Your task to perform on an android device: I want to buy the Dior perfume for myself in a 50-ml bottle. Search for the Dior women's perfume on the Nykaa app.
Image 0: 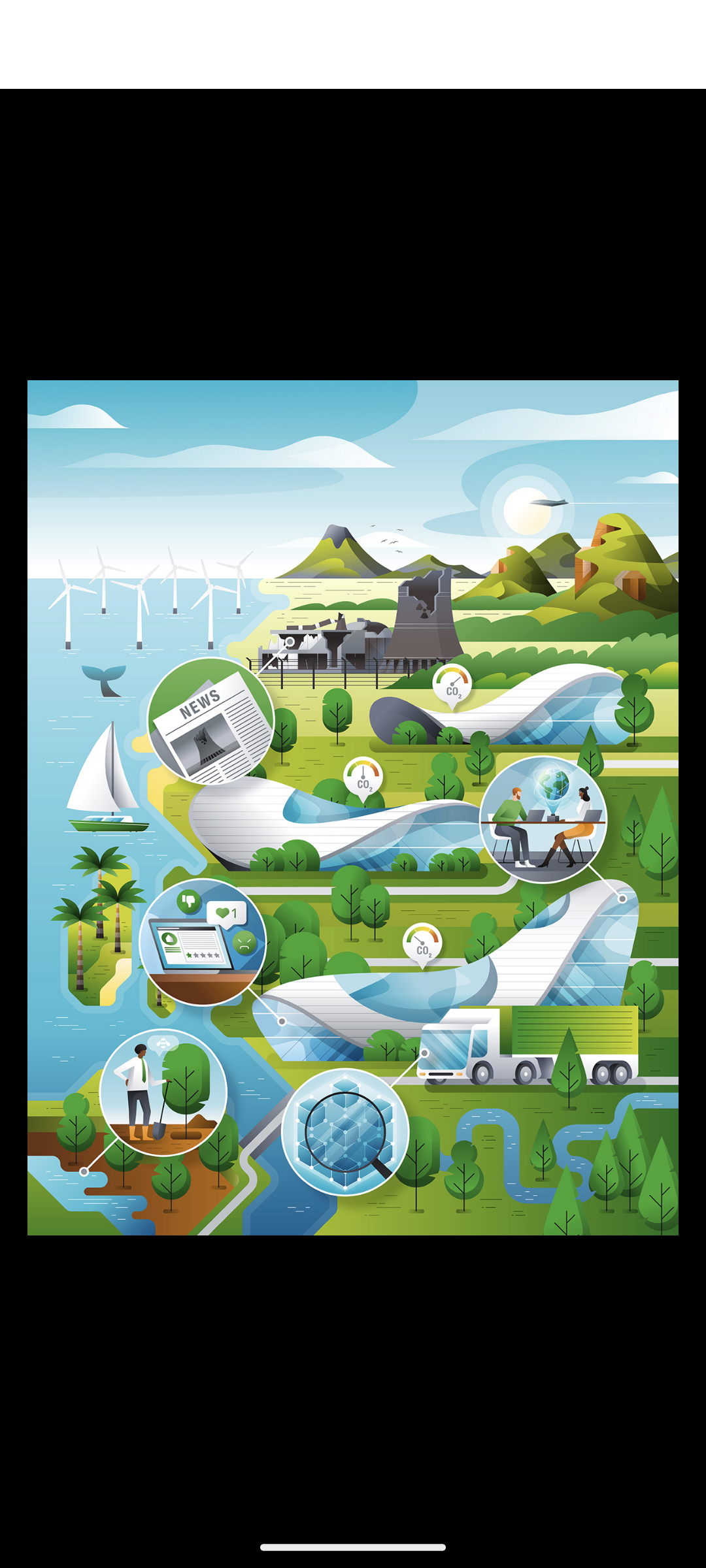
Open the Nykaa app.
Step 0: open app "Nykaa"
Image 2: 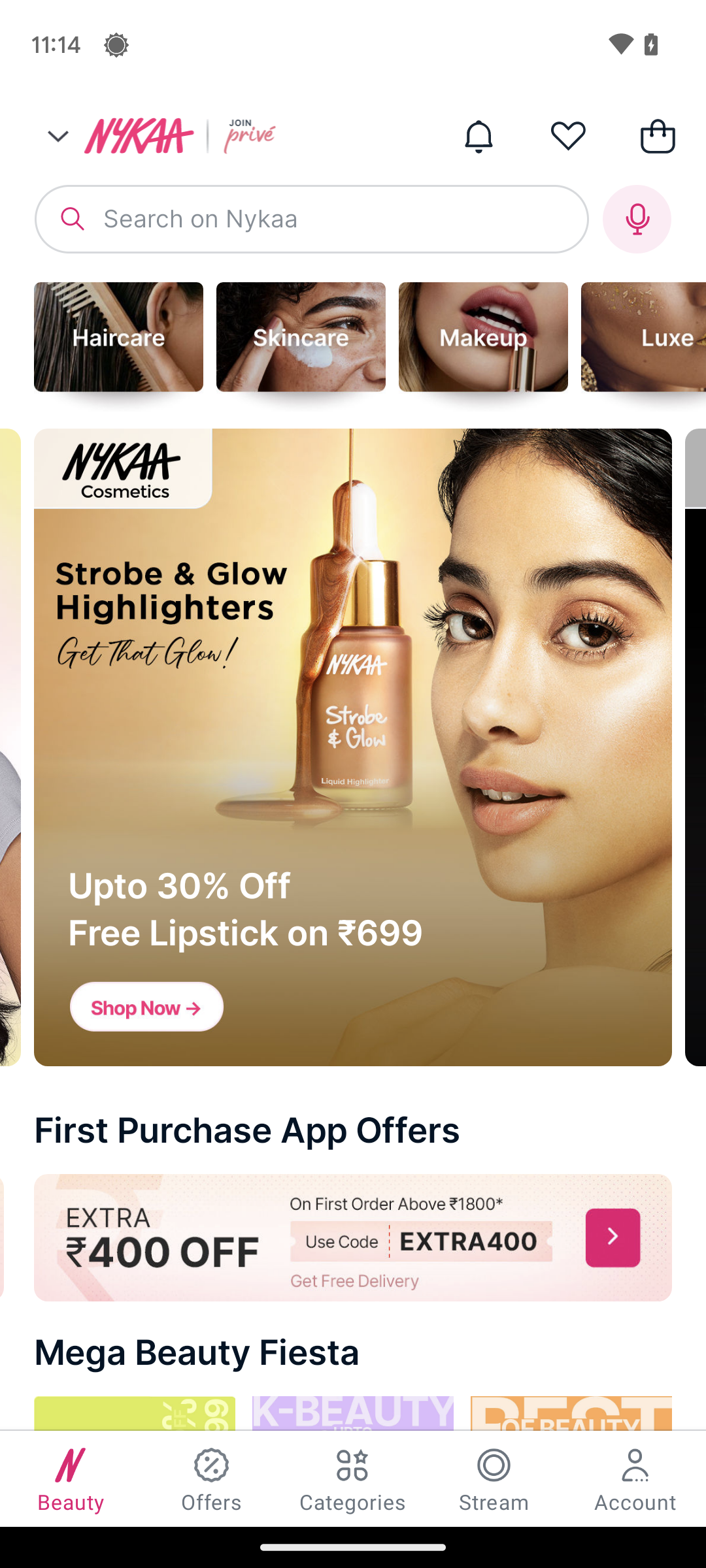
Click on the search bar at the top of the screen.
Step 2: click (312, 218)
Image 3: 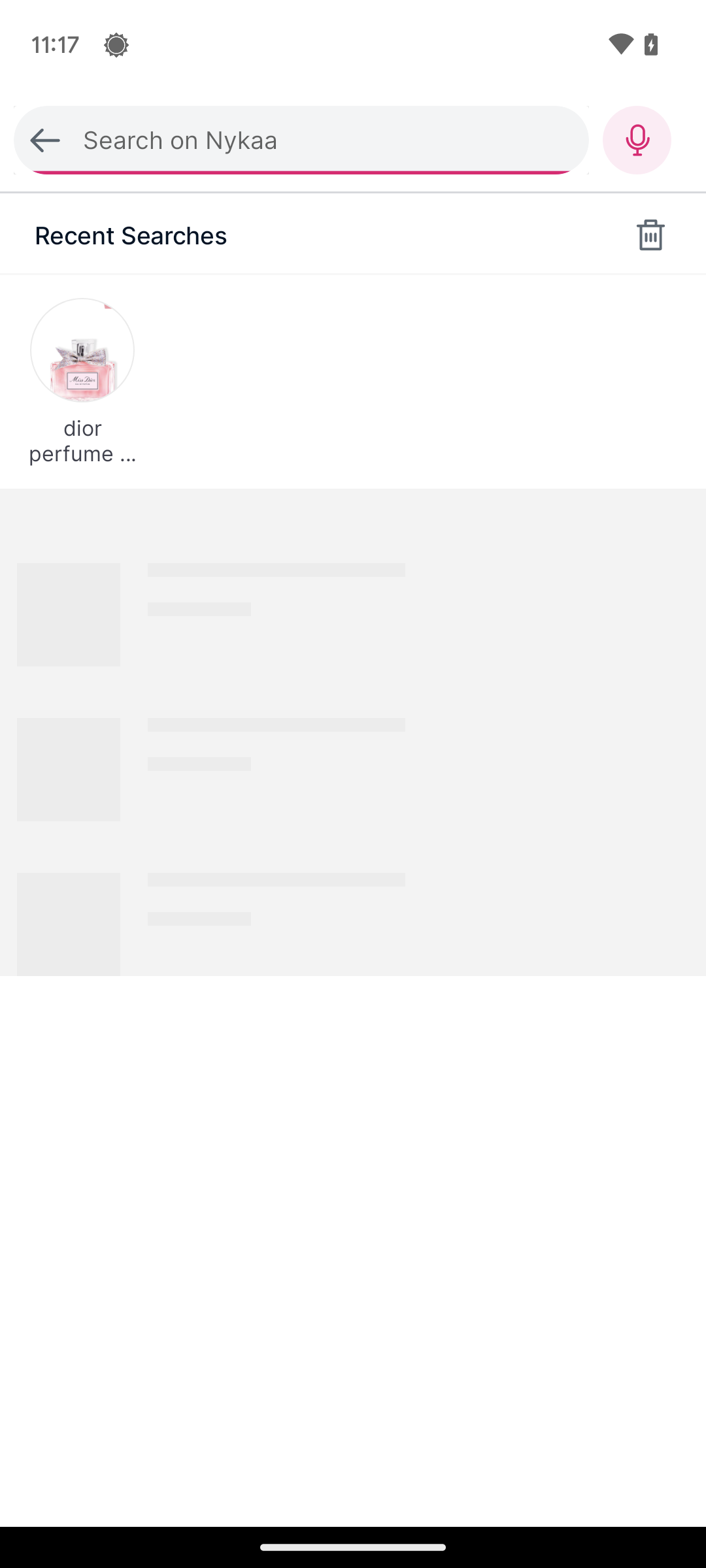
Click on the search bar at the top of the screen.
Step 3: wait
Image 4: 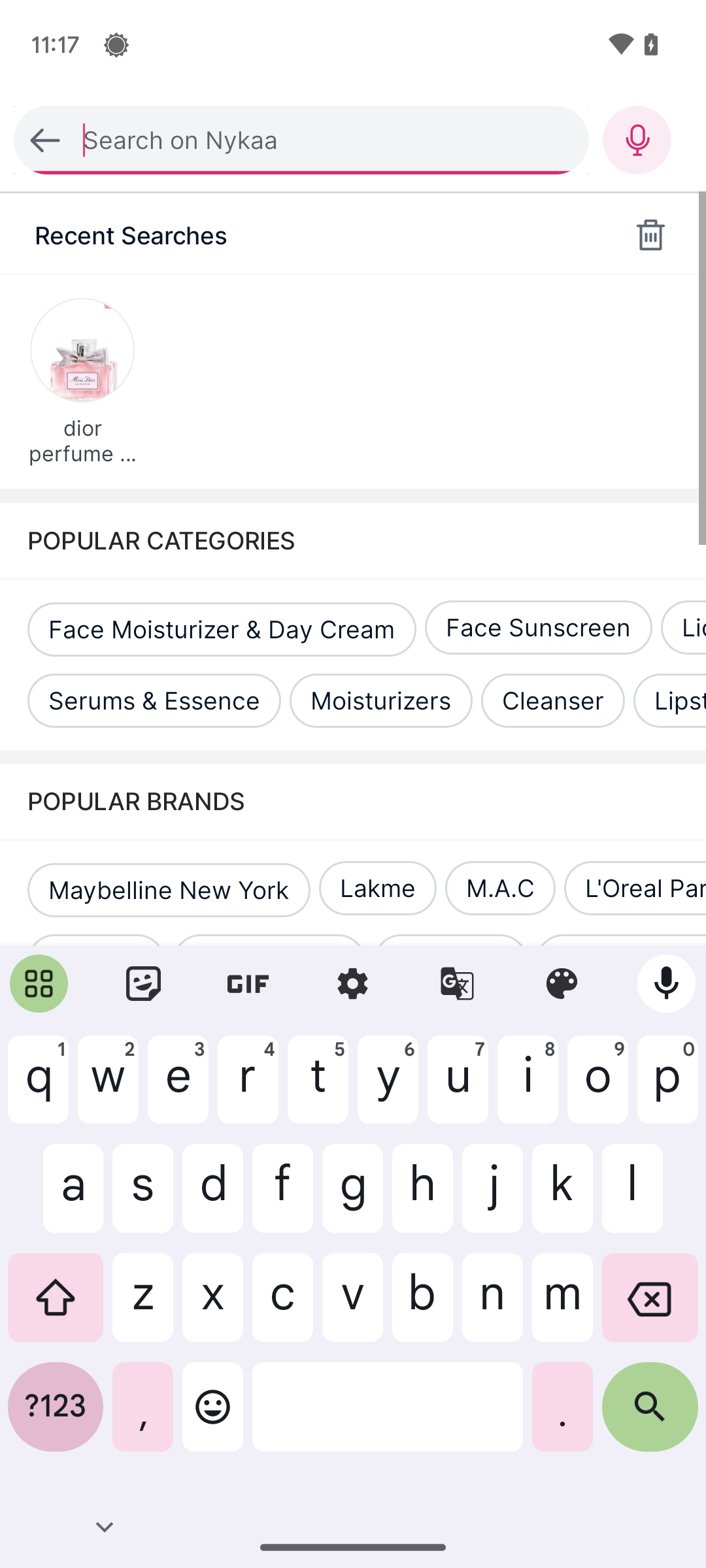
Type in Dior perfume for Women.
Step 4: type "Dior perfume for Women"
Image 5: 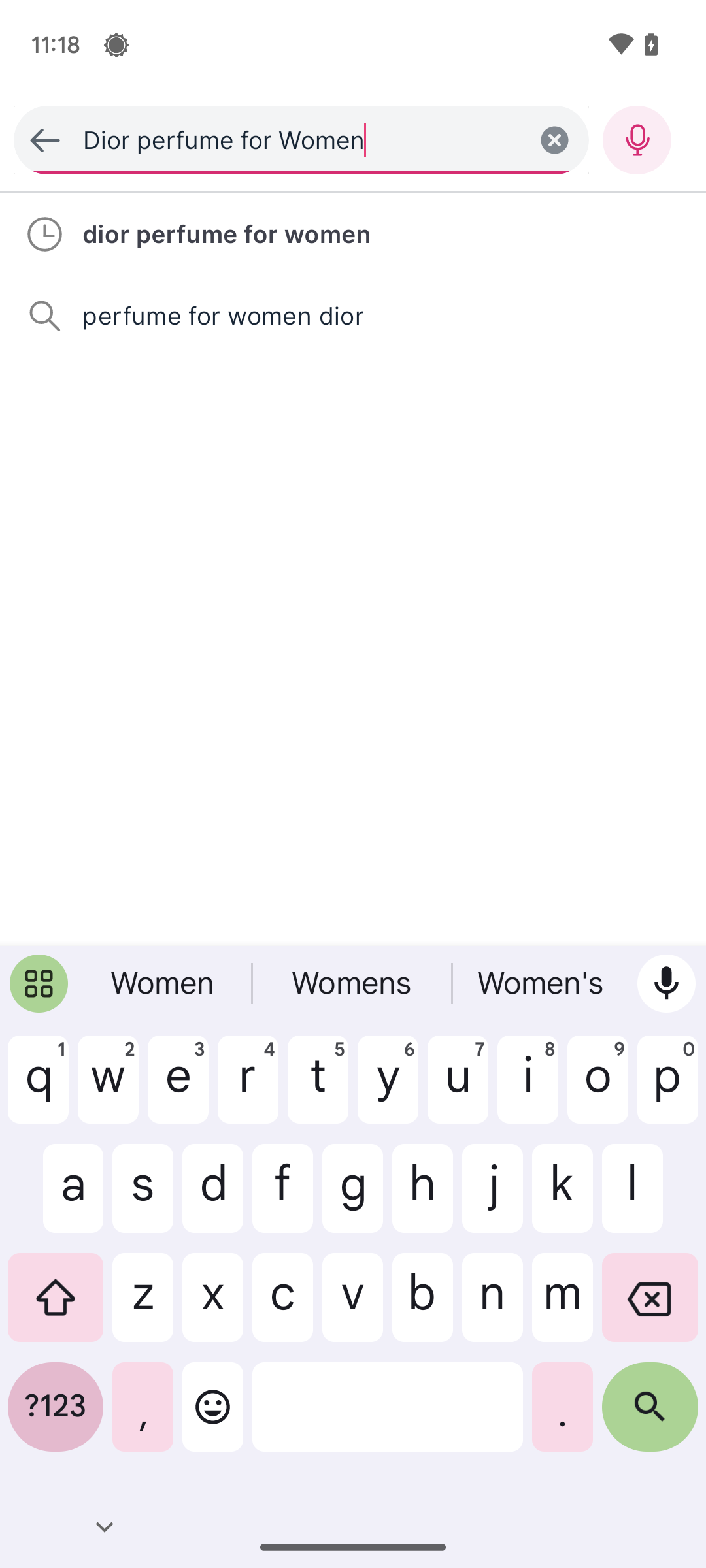
Click on the search button at the bottom right of the keyboard.
Step 5: click (650, 1417)
Image 6: 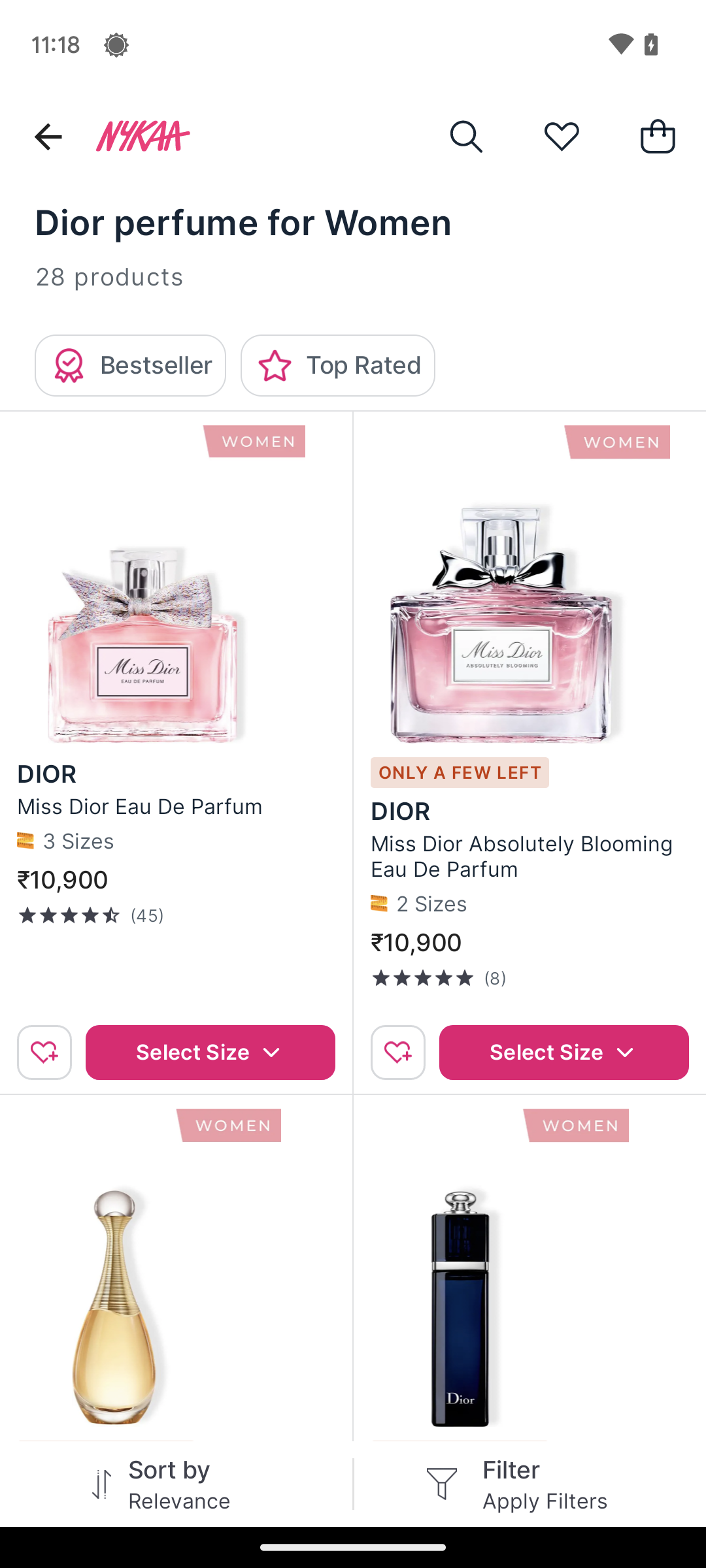
Click on the first search result.
Step 6: click (175, 584)